Your task to perform on an android device: Unstar an eBay email
Image 0: 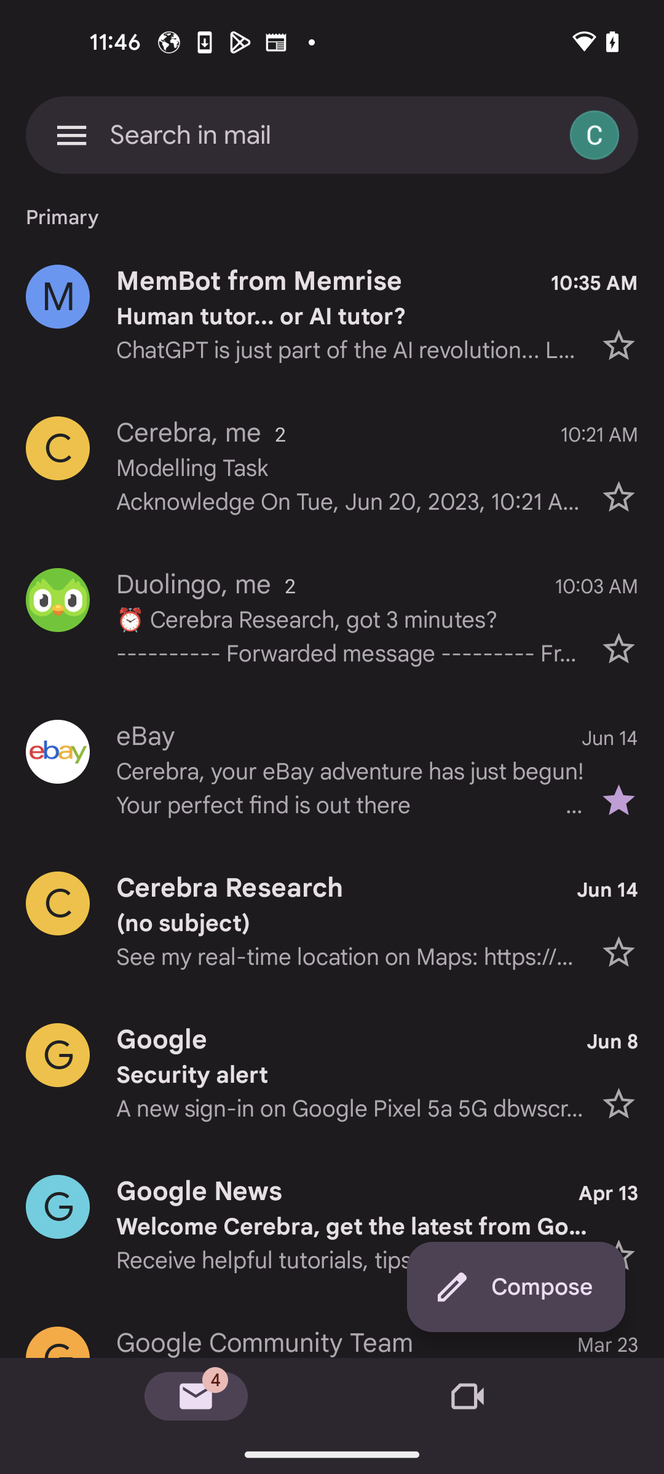
Click on the star icon of the eBay mail.
Step 0: click (332, 770)